Your task to perform on an android device: View radar and maps on the ExaWeather mobile app.
Image 0: 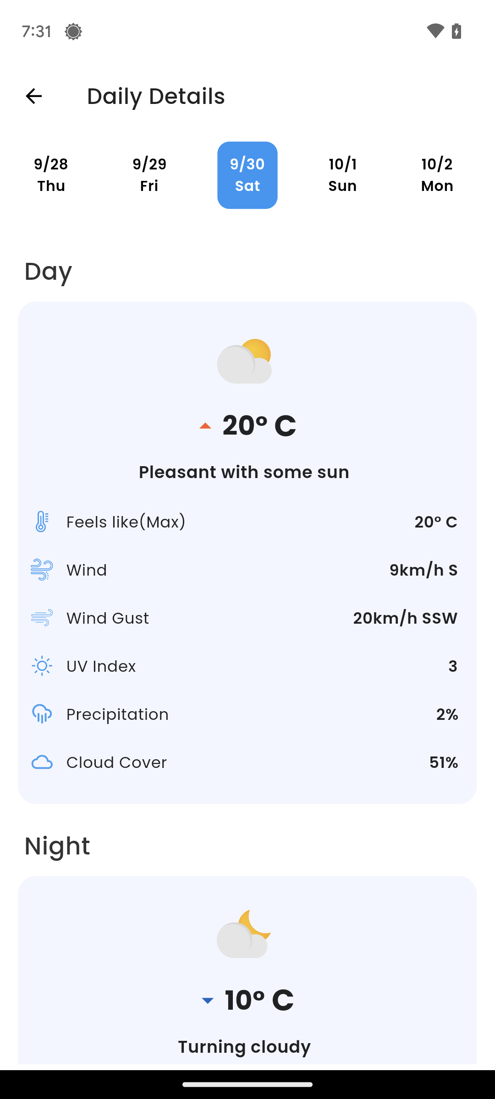
Go back to the home screen of the app.
Step 0: press back button
Image 1: 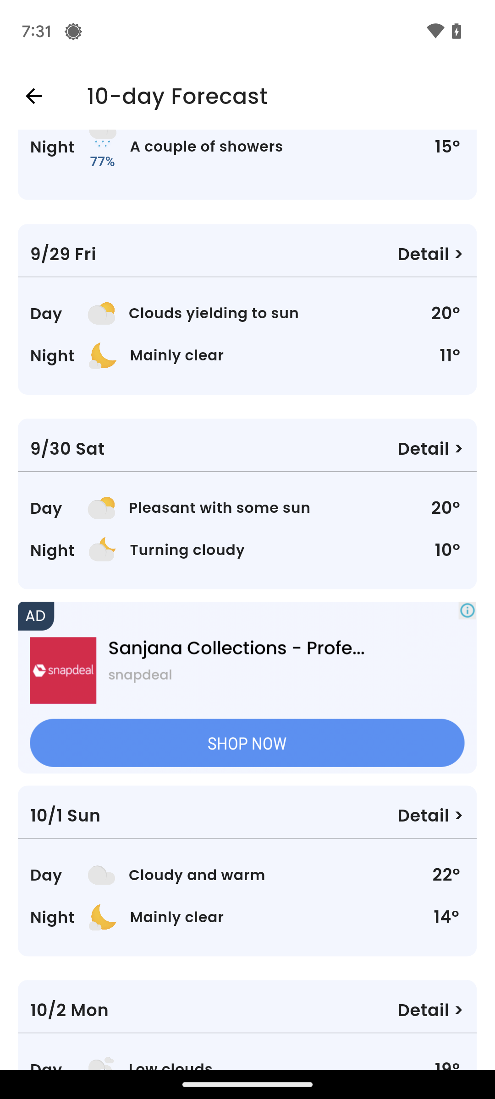
Go back to the home screen of the app.
Step 1: press back button
Image 3: 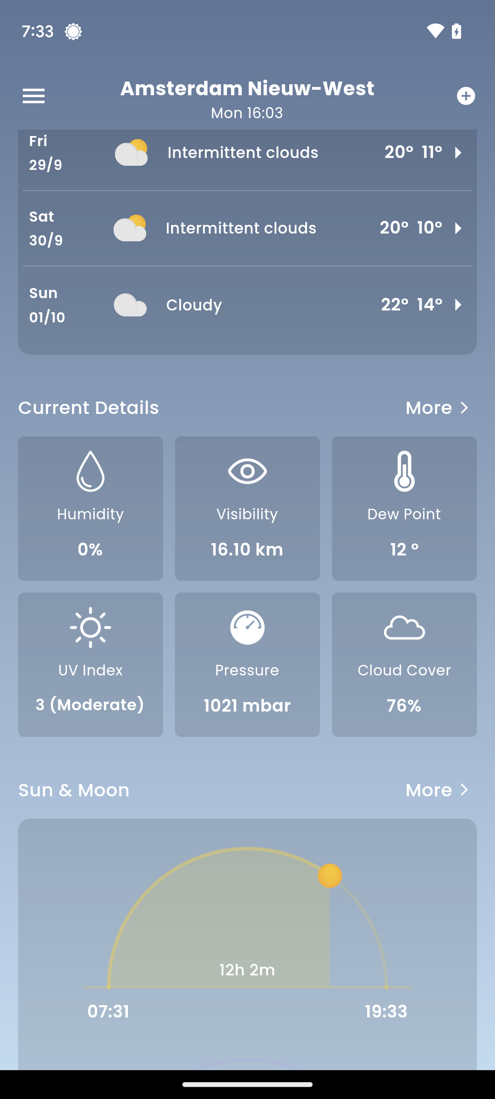
Scroll up until you find the radar section.
Step 3: scroll down
Image 4: 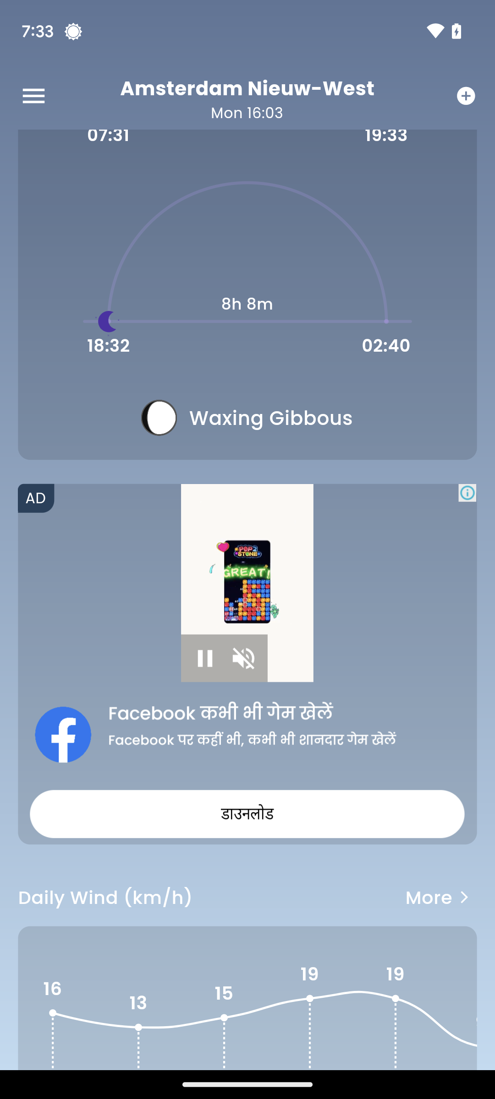
Scroll up until you find the radar section.
Step 4: scroll down
Image 5: 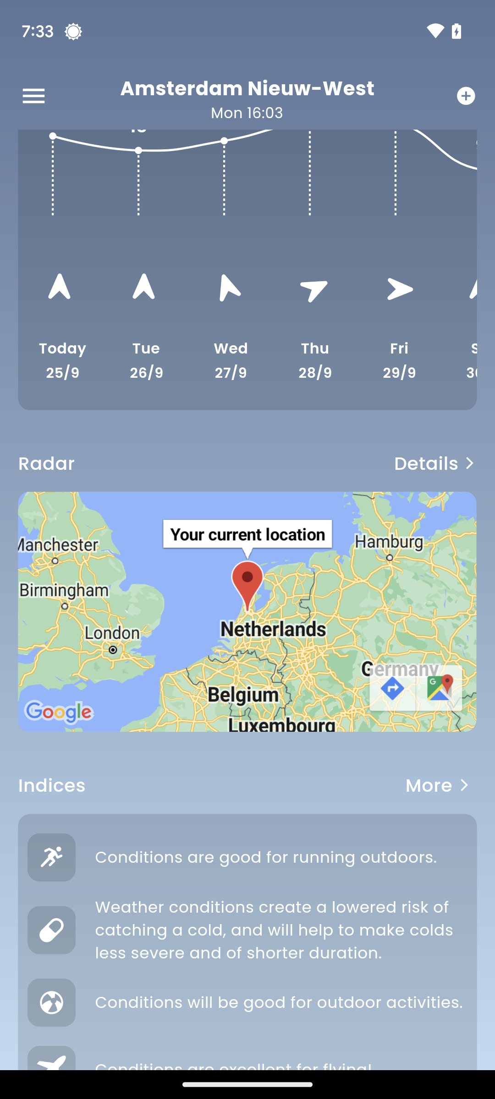
Click on the Details option in the radar section.
Step 5: click (435, 463)